Your task to perform on an android device: Search for emails from the Google Community Team in the Gmail app.
Image 0: 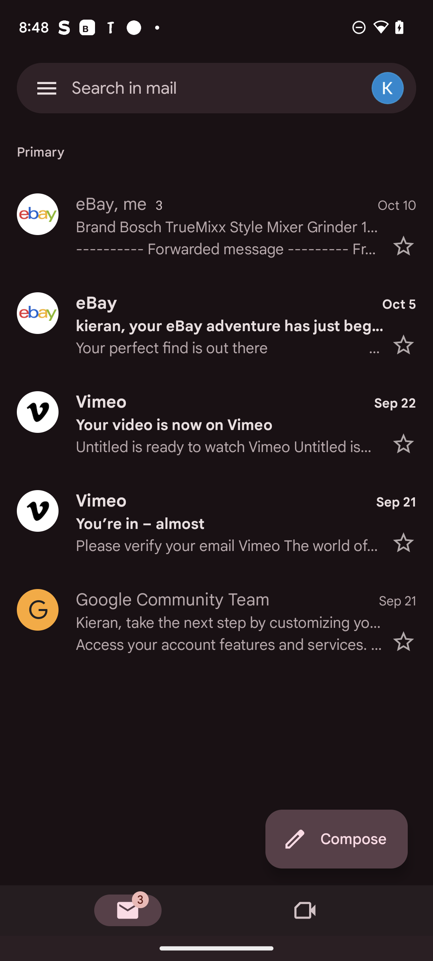
Click on the search bar at the top of the screen
Step 0: click (124, 88)
Image 1: 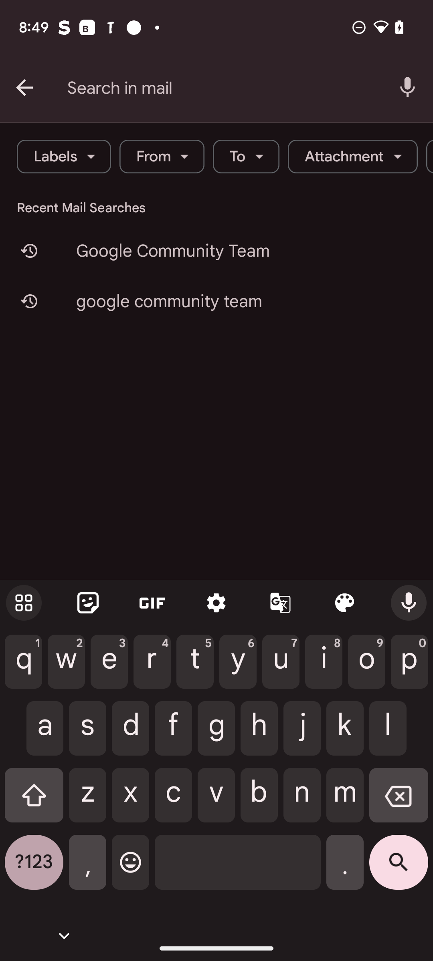
Click on the first recent mail searches
Step 1: click (229, 249)